Your task to perform on an android device: Search for Grilled tuna recipes in the Yummly app.
Image 0: 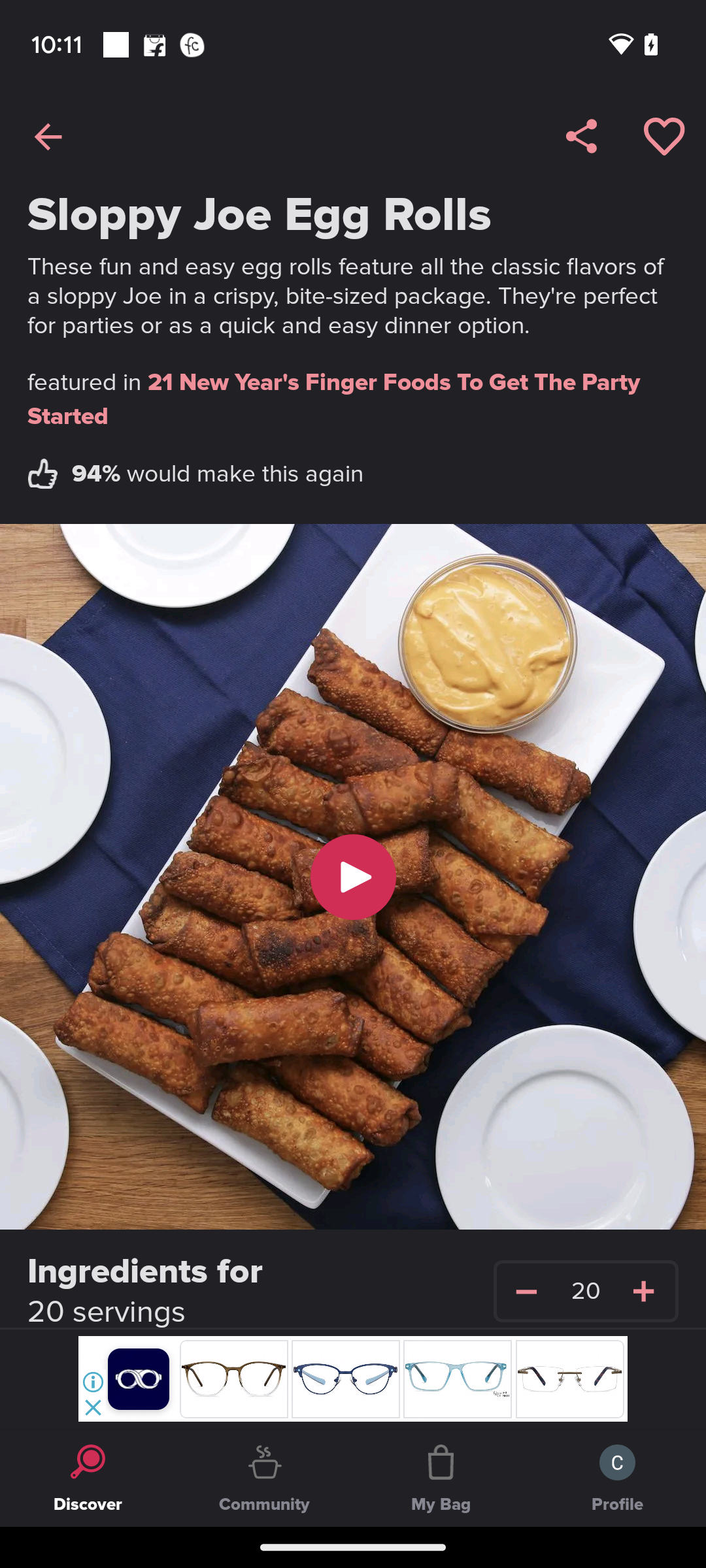
Open the yummly app.
Step 0: open app "Yummly"
Image 1: 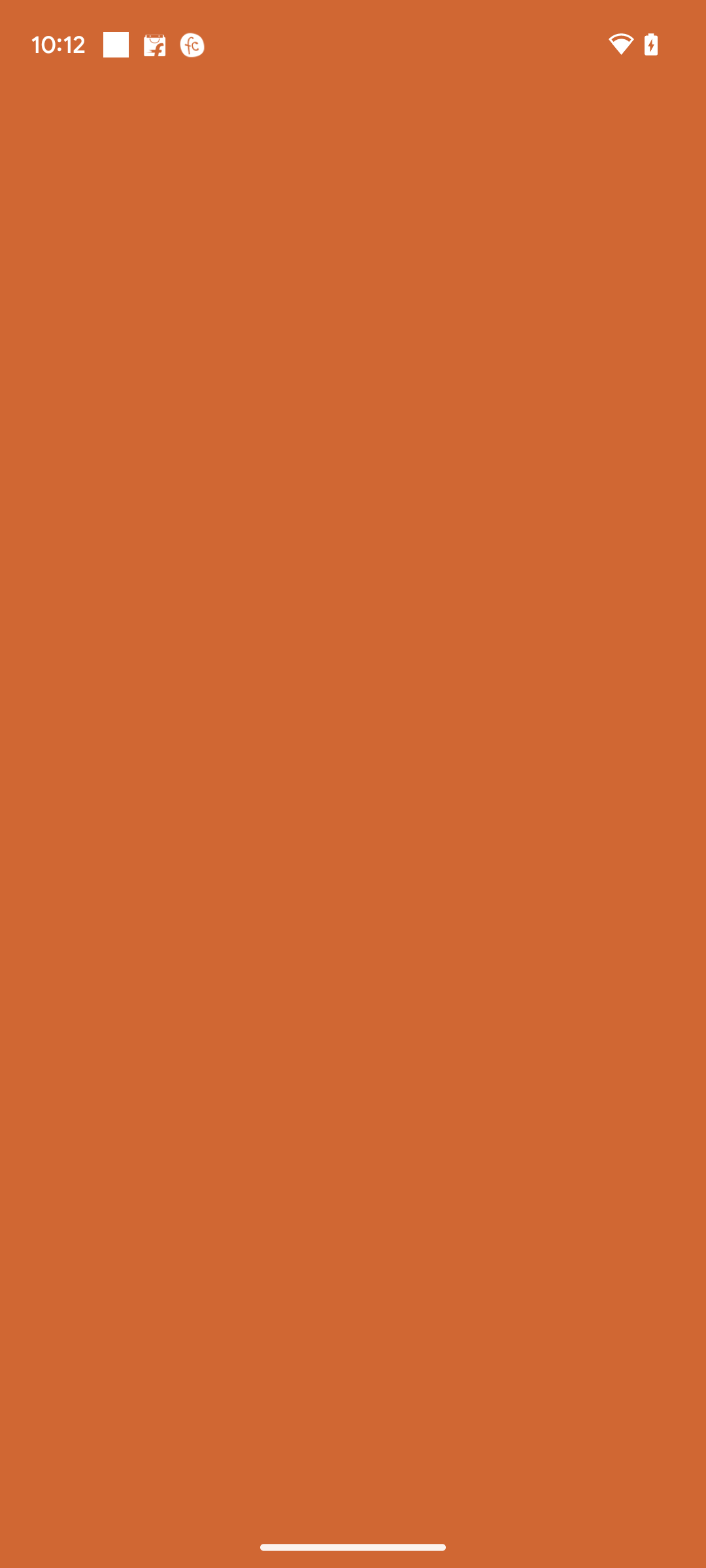
Open the yummly app.
Step 1: wait
Image 2: 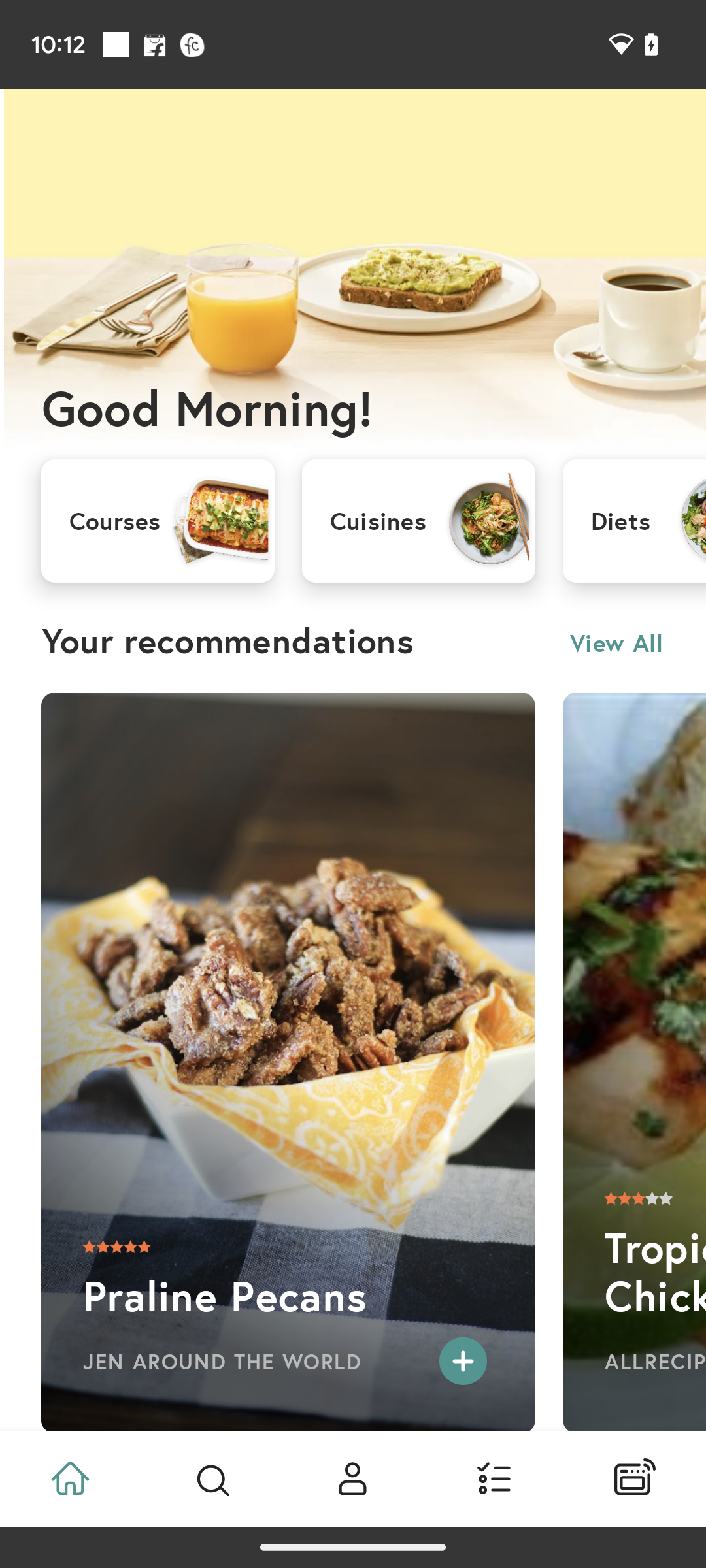
Click on the search box presented on the left side at the bottom of the page.
Step 2: click (212, 1478)
Image 3: 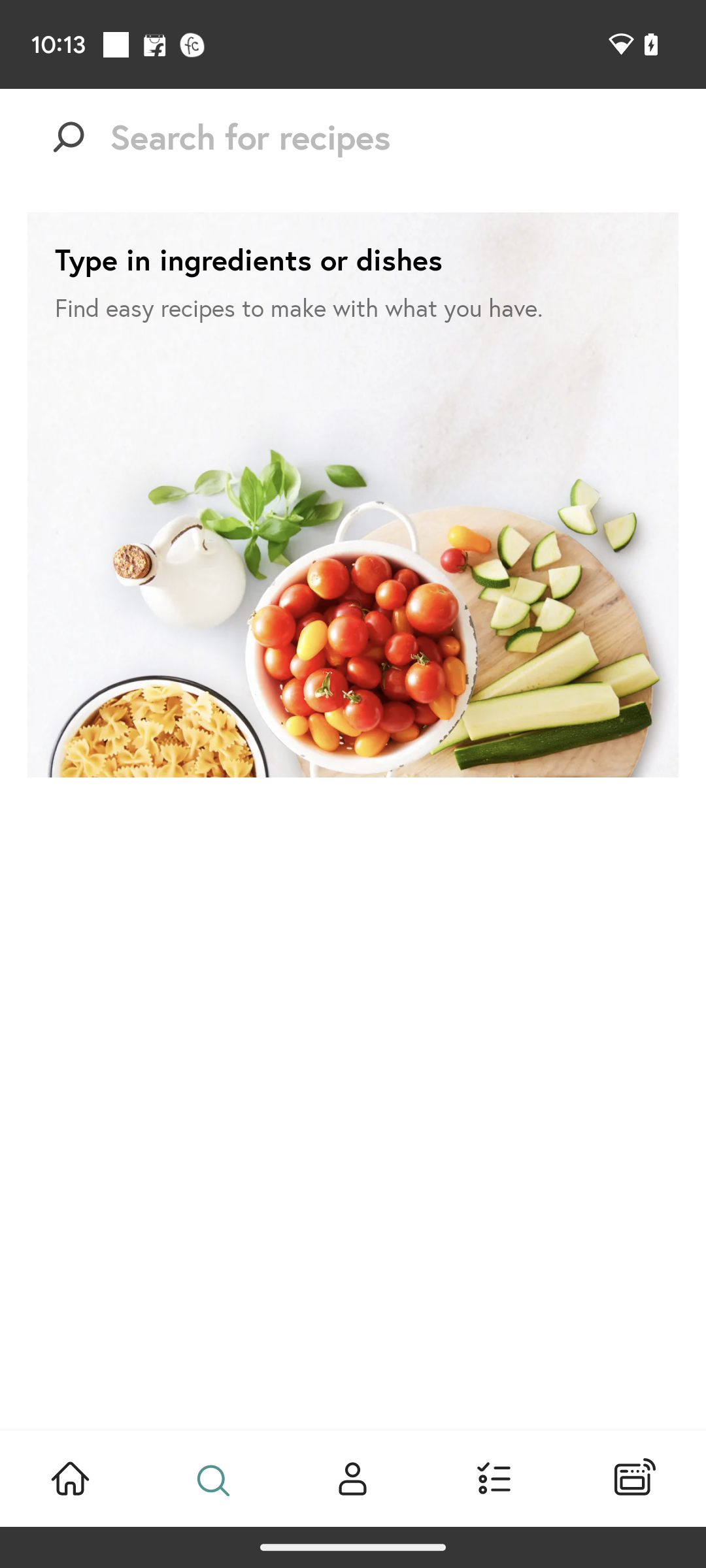
Click on the search box presented at the top.
Step 3: click (394, 137)
Image 4: 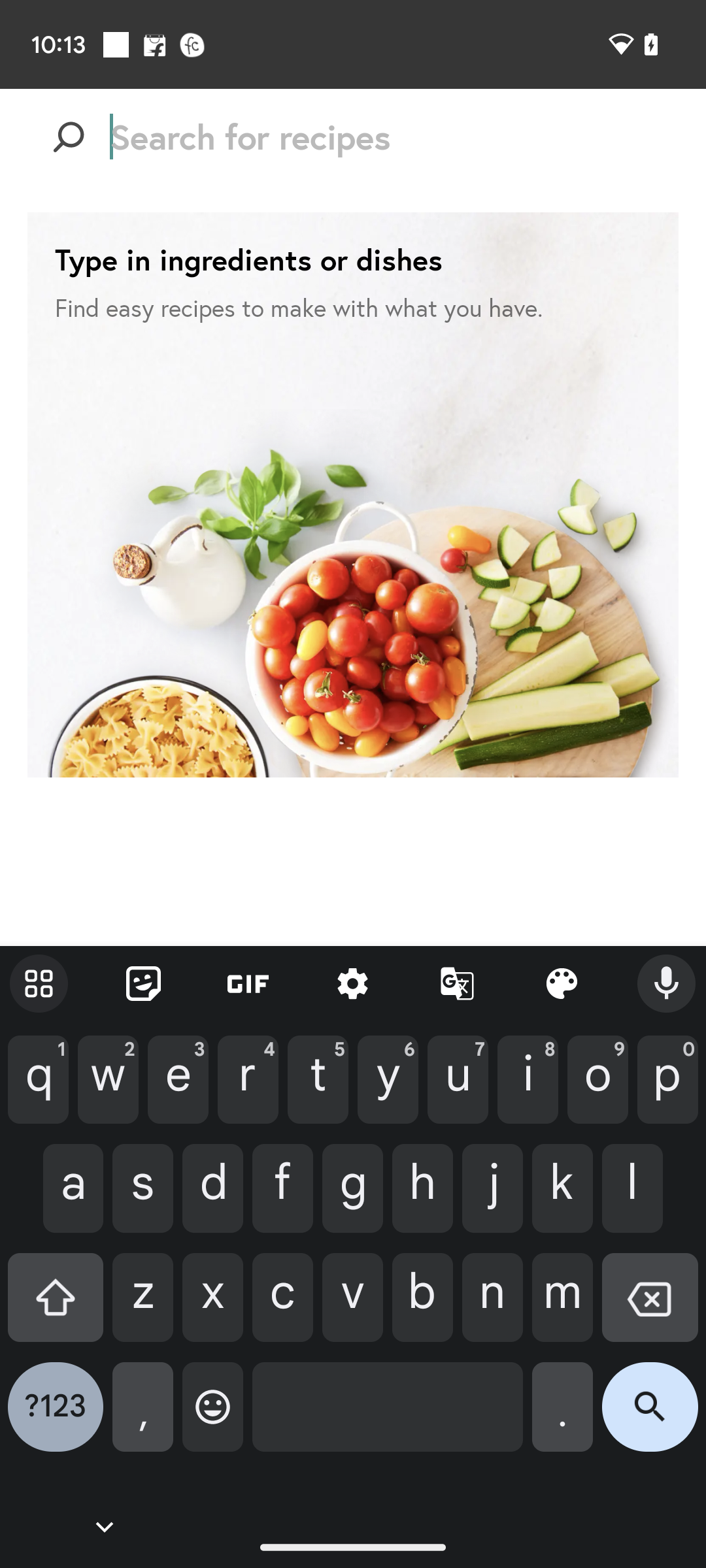
Type  Grilled Tuna pasta in the search box.
Step 4: type "Grilled Tuna Pasta"
Image 5: 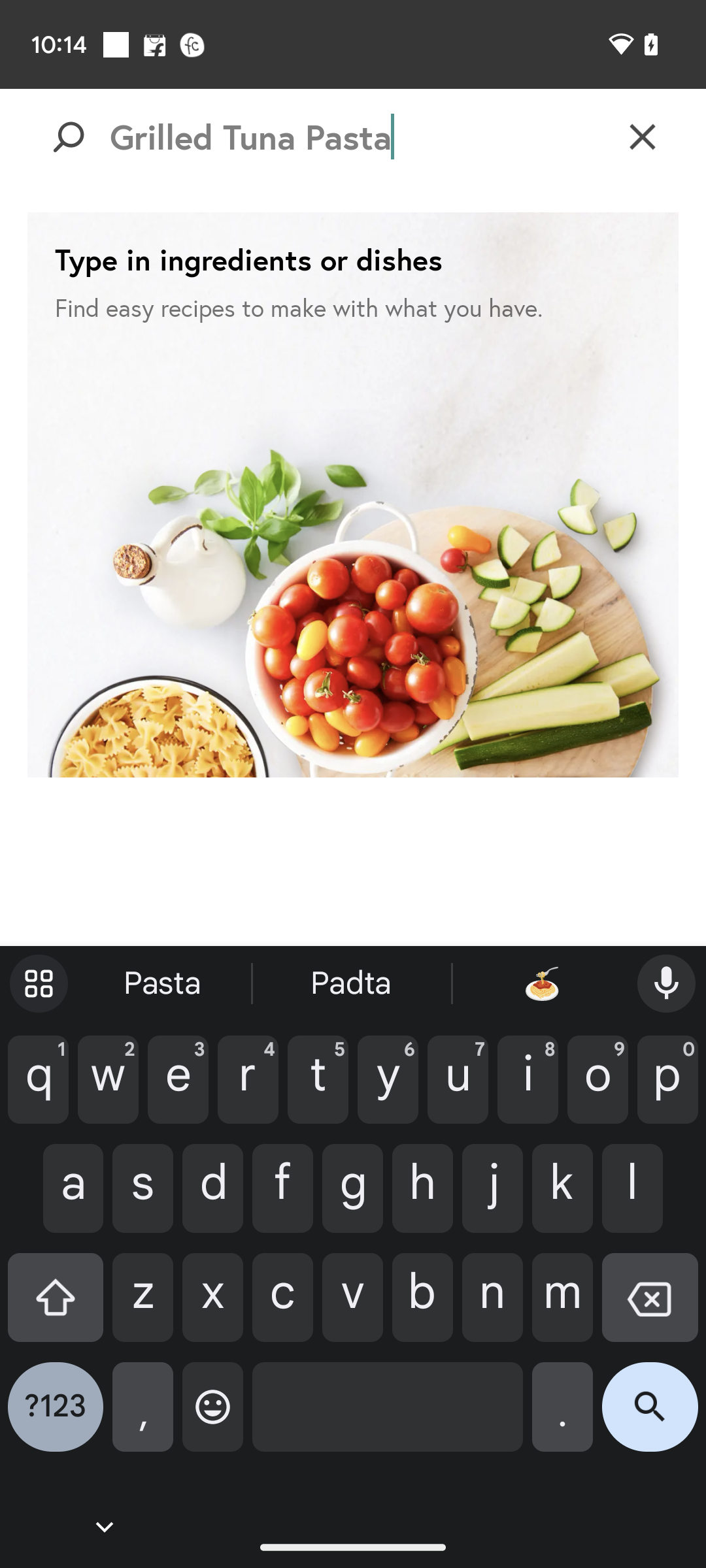
Click on the search icon presented on the right side at the bottom of the keyboard.
Step 5: click (650, 1417)
Image 6: 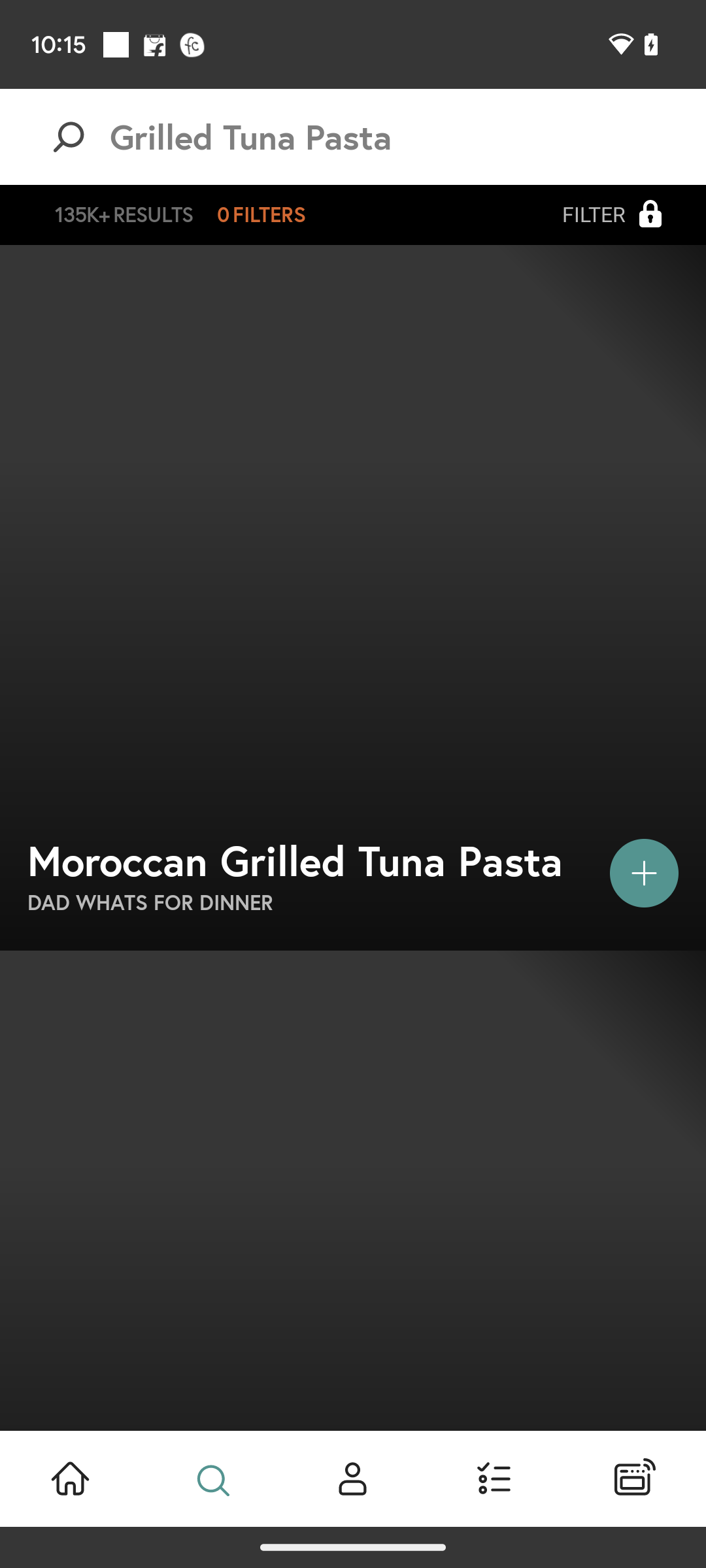
Click on the search icon presented on the right side at the bottom of the keyboard.
Step 6: wait
Image 7: 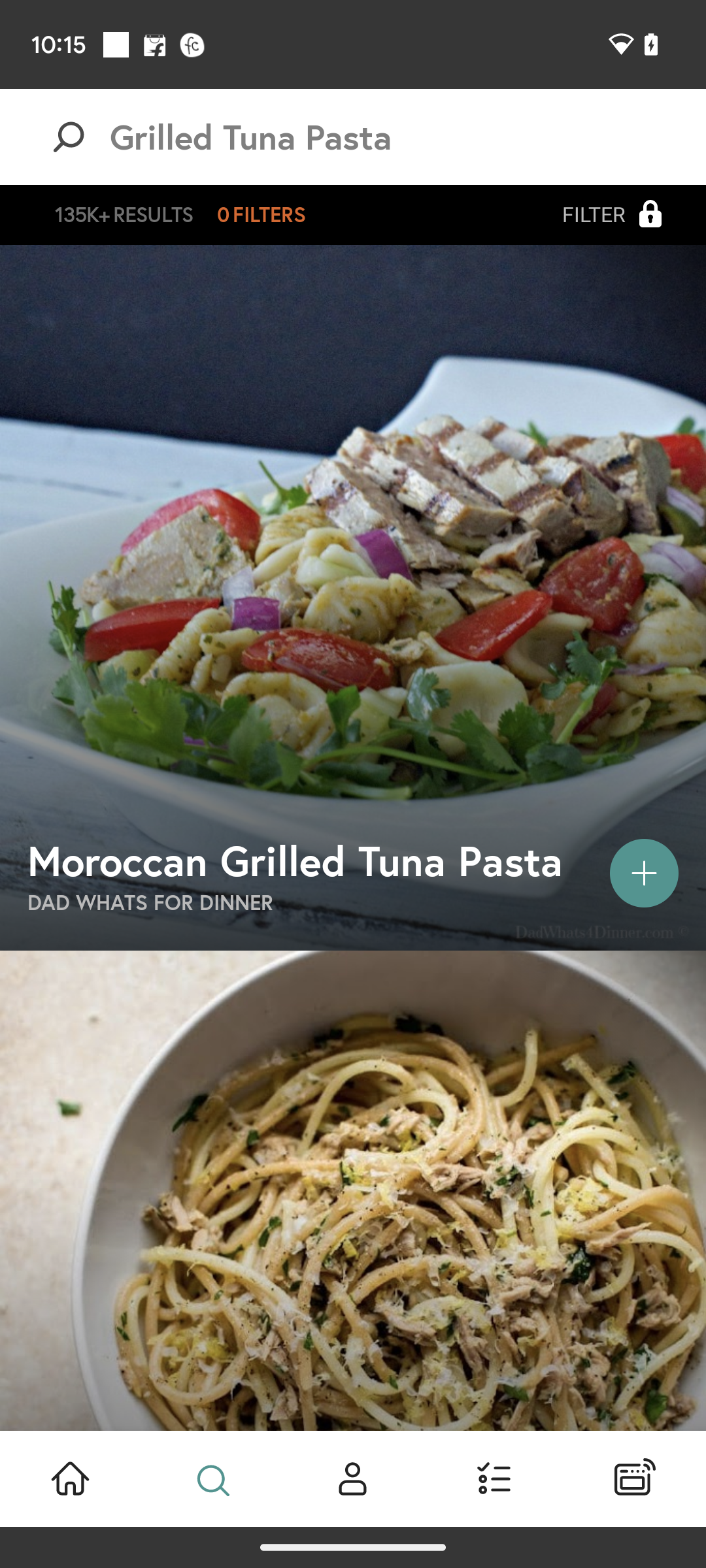
Click  on the first result.
Step 7: click (314, 540)